Your task to perform on an android device: In the Hevy app , track the progress of my workout so as to get myself motivated and continue to workout .
Image 0: 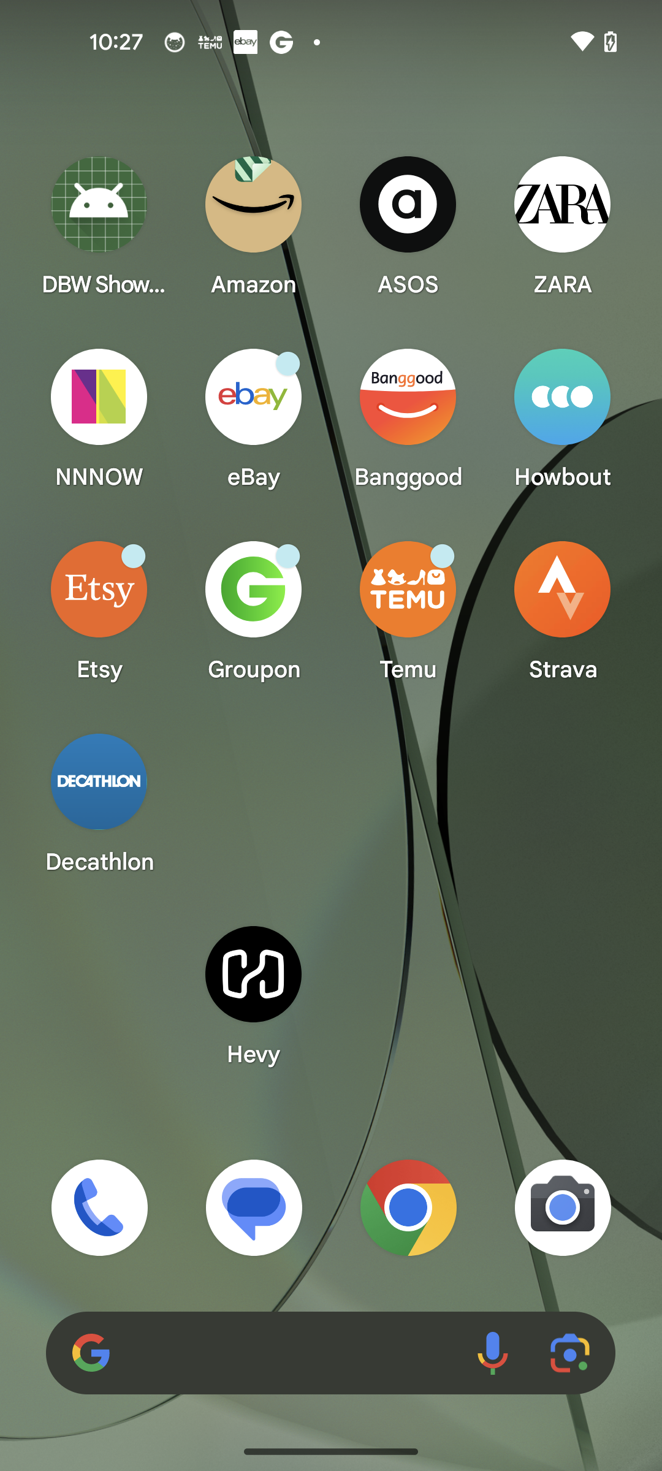
Open the Hevy app
Step 0: open app "Hevy"
Image 1: 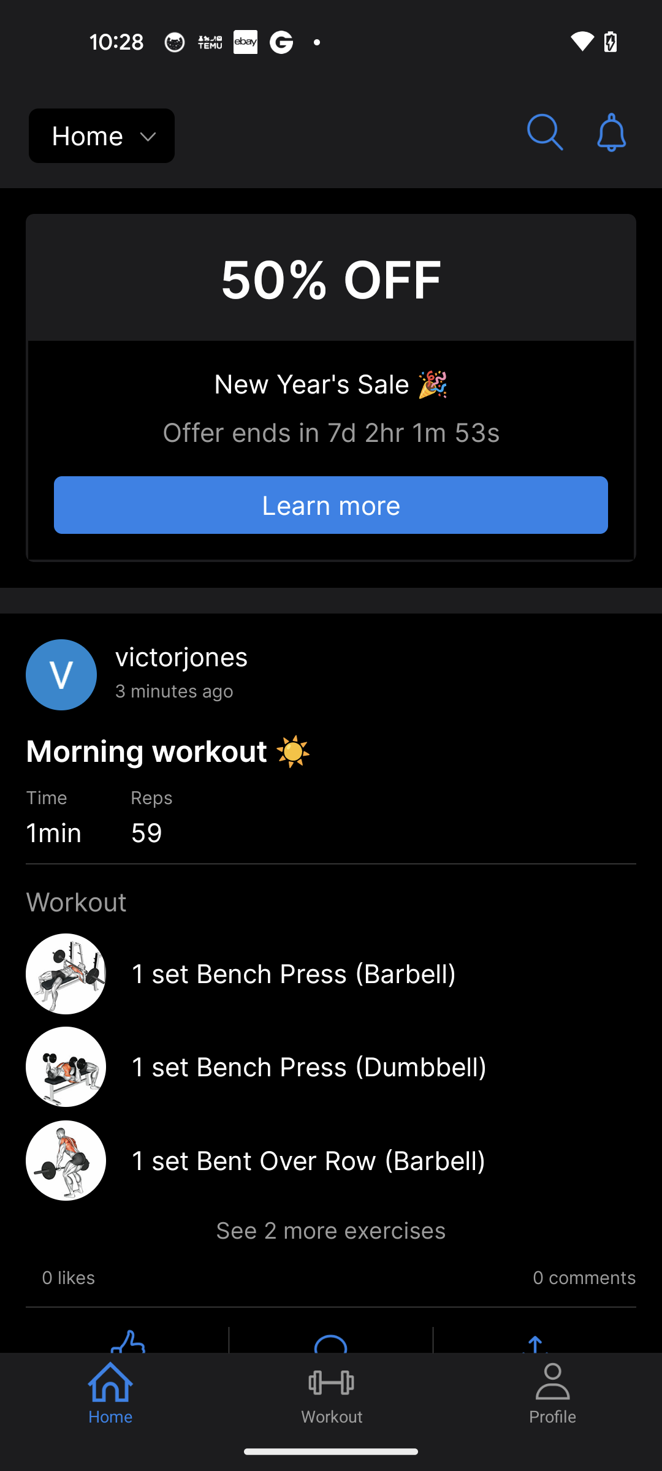
Go to the profile tab
Step 1: click (552, 1393)
Image 2: 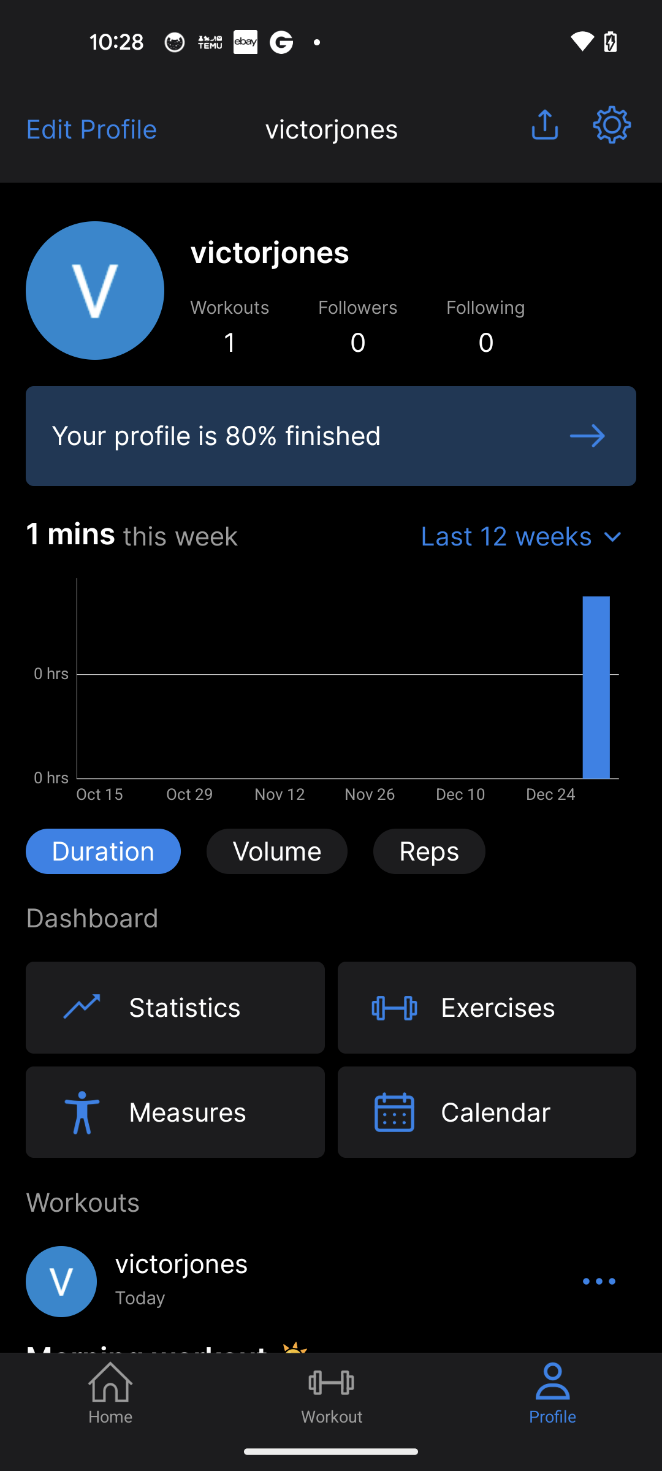
Swipe up for the progress
Step 2: scroll down